Your task to perform on an android device: On Monday, September 25, 2023, there is the birthday of my friend Carlos, and I don't want to miss the party. So create an event on the Calender app called Carlos birthday.
Image 0: 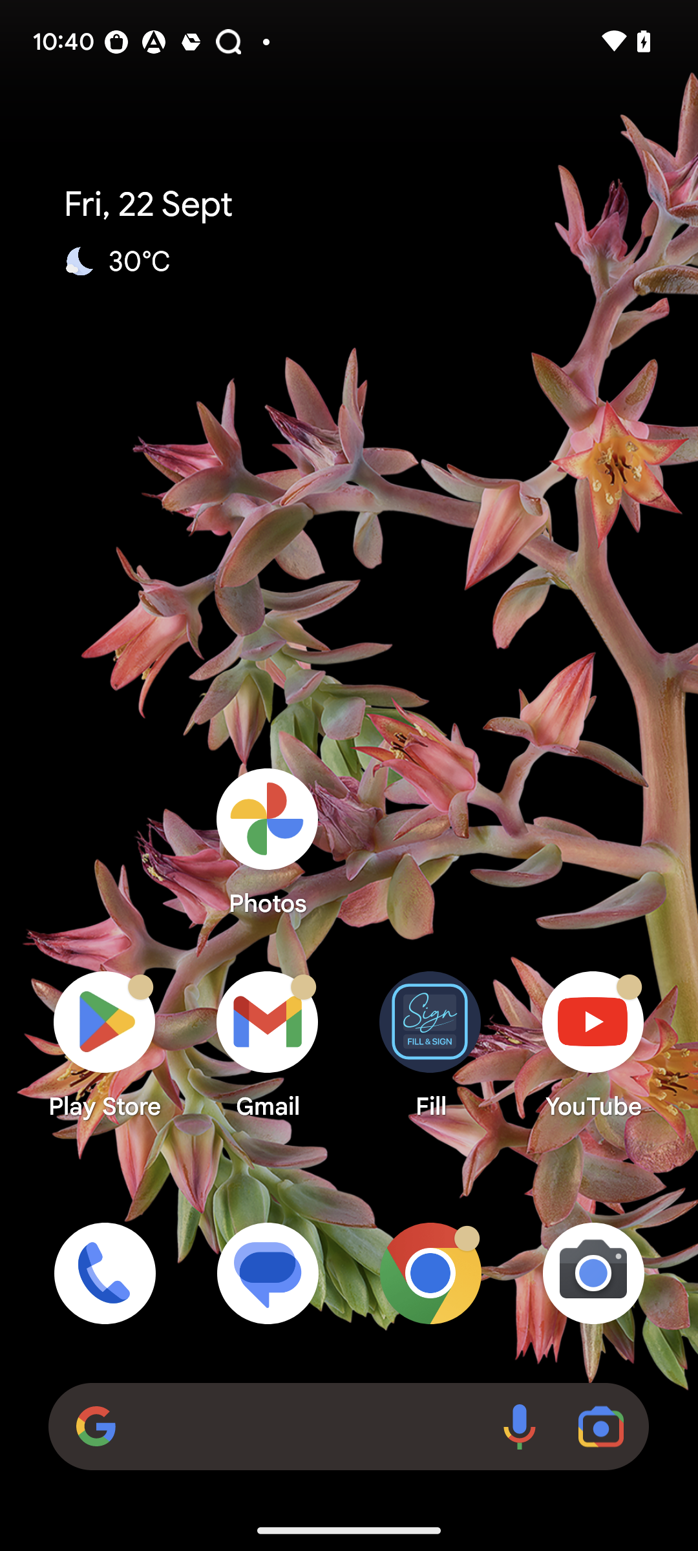
Open Calender App
Step 0: open app "Calendar"
Image 1: 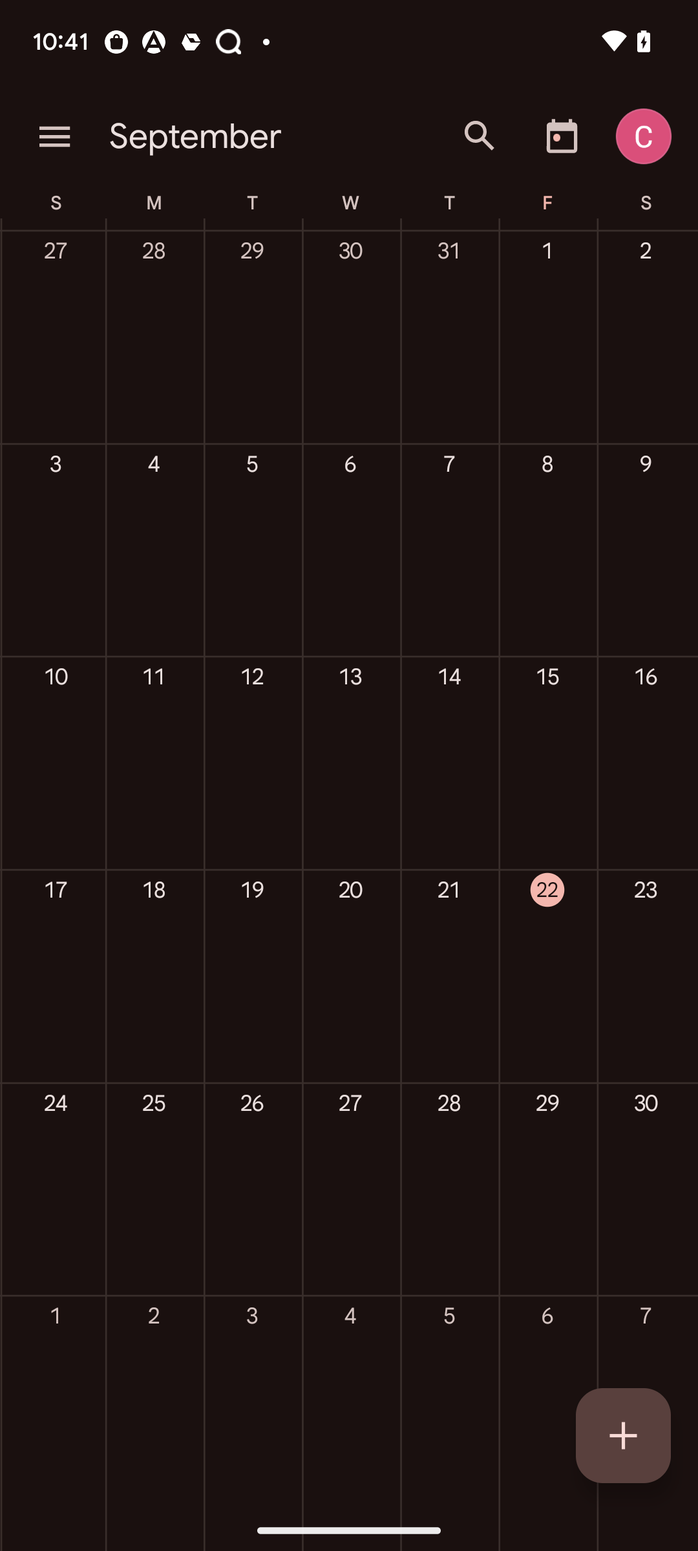
Click on 25th September
Step 1: click (153, 1190)
Image 2: 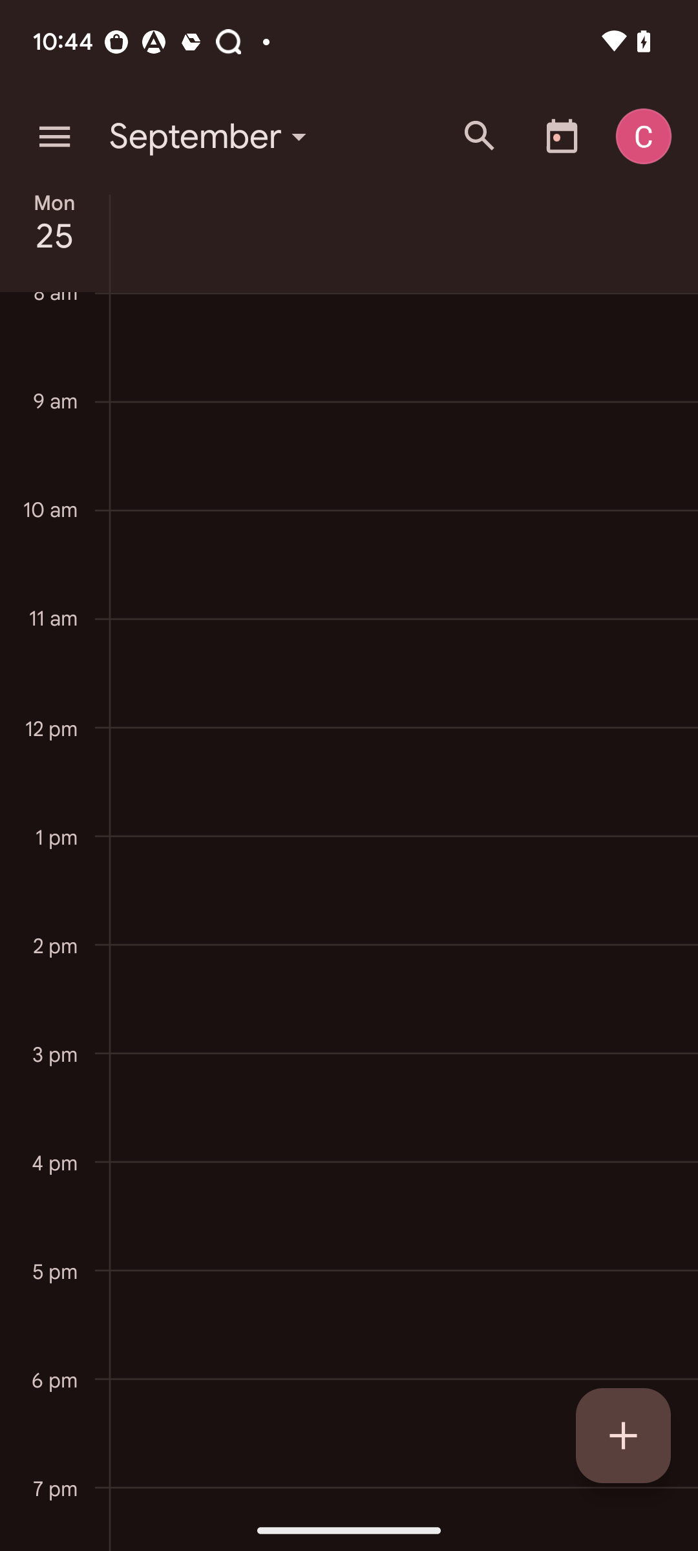
Click on the + icon at the bottom right corner of the screen
Step 2: click (623, 1435)
Image 3: 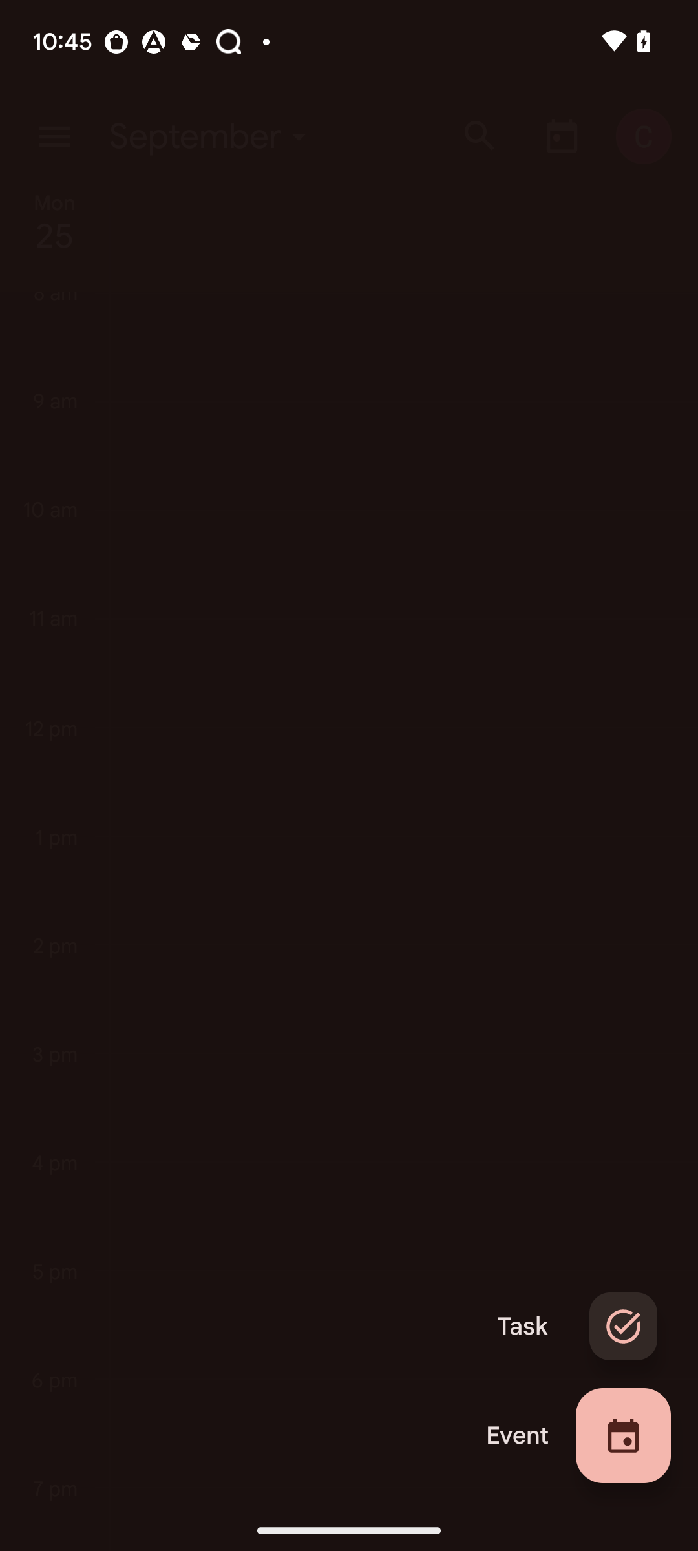
Click on the Event option
Step 3: click (517, 1435)
Image 4: 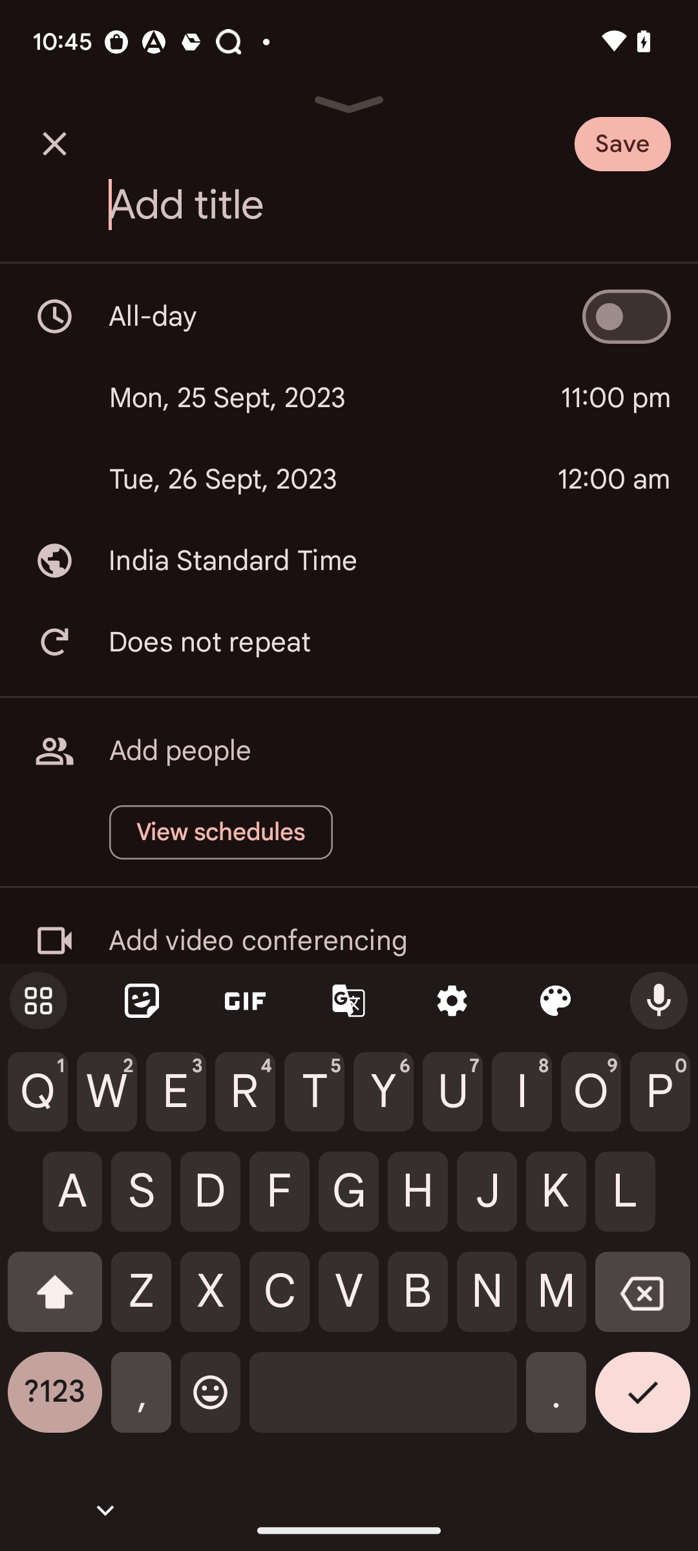
Add title as Carlos birthday
Step 4: type "Carlos birthday"
Image 5: 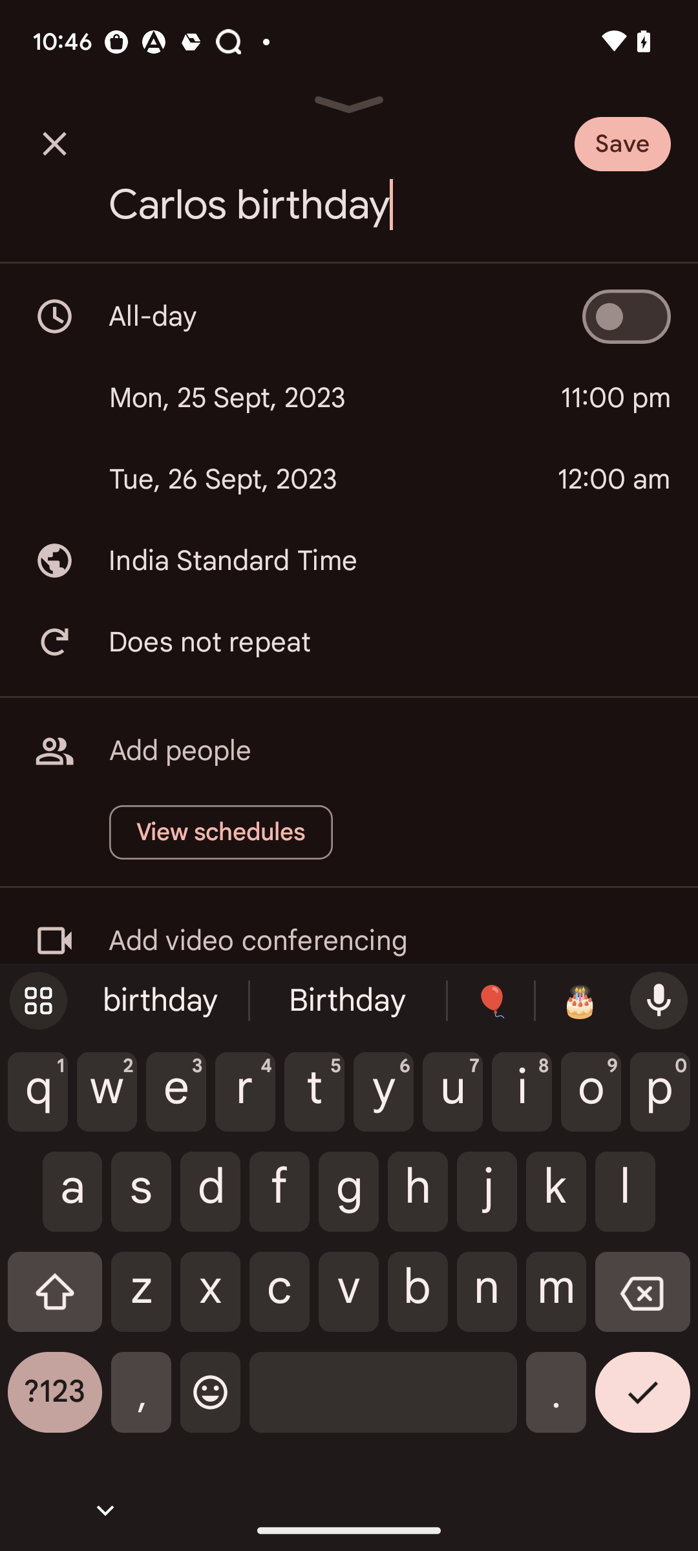
Click on the Save option at the top right corner of the screen
Step 5: click (650, 136)